Your task to perform on an android device: In the Breethe app, I should track my progress if I want to keep myself motivated to meditate.
Image 0: 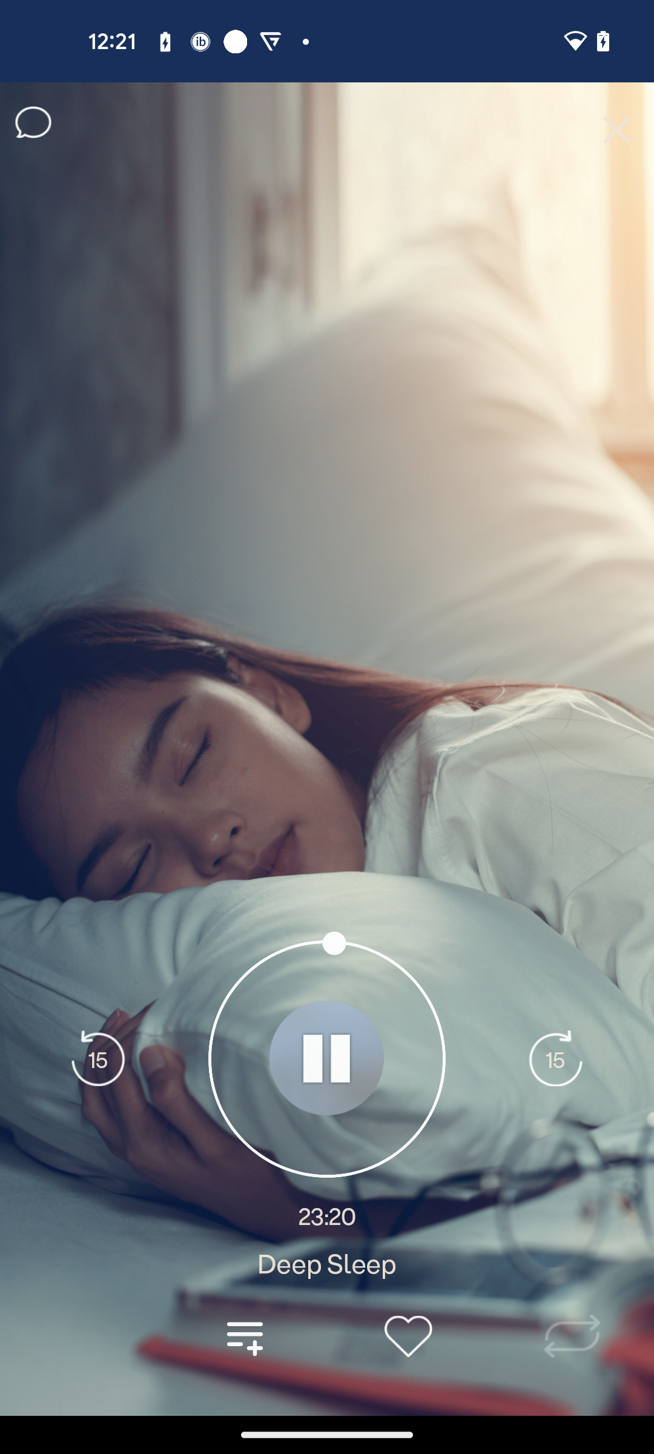
Go back to the previous page
Step 0: press back button
Image 1: 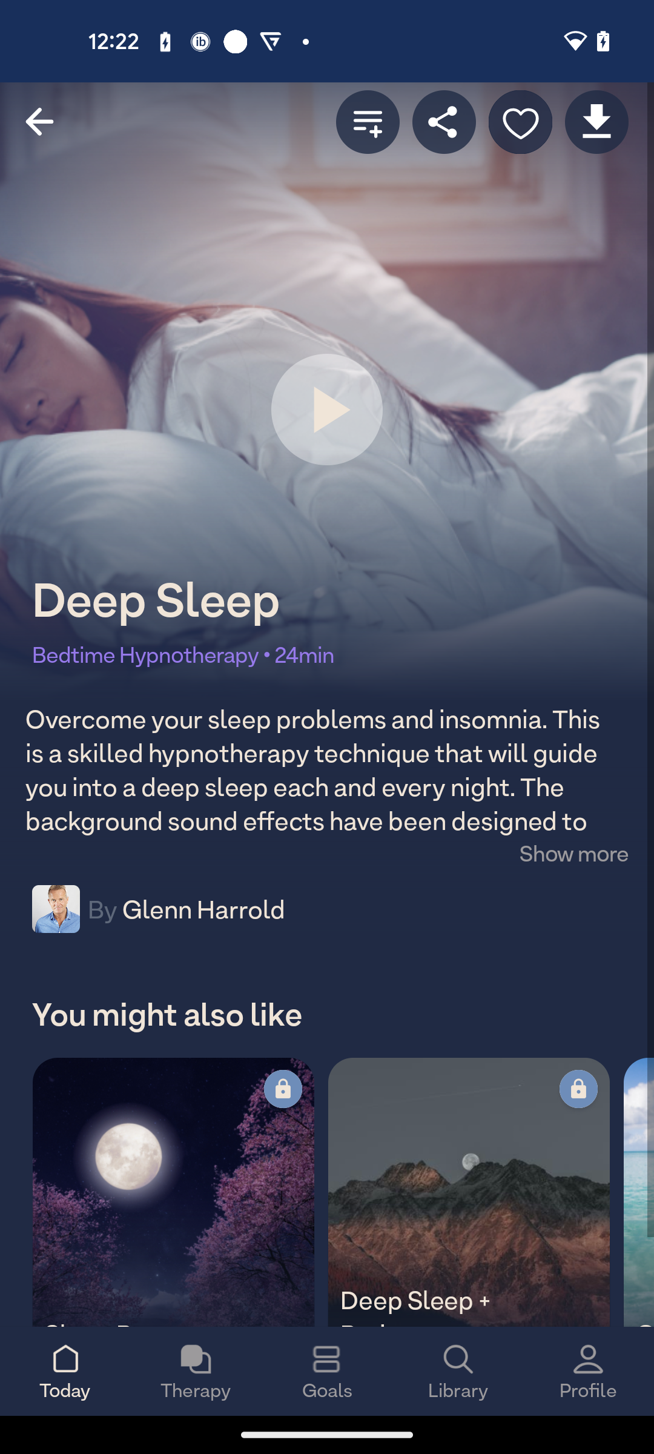
Go to the Profile tab
Step 1: click (583, 1364)